Your task to perform on an android device: I'd like to compare the Bodycon Dress using the  Urbanic app to find good products at reasonable prices.
Image 1: 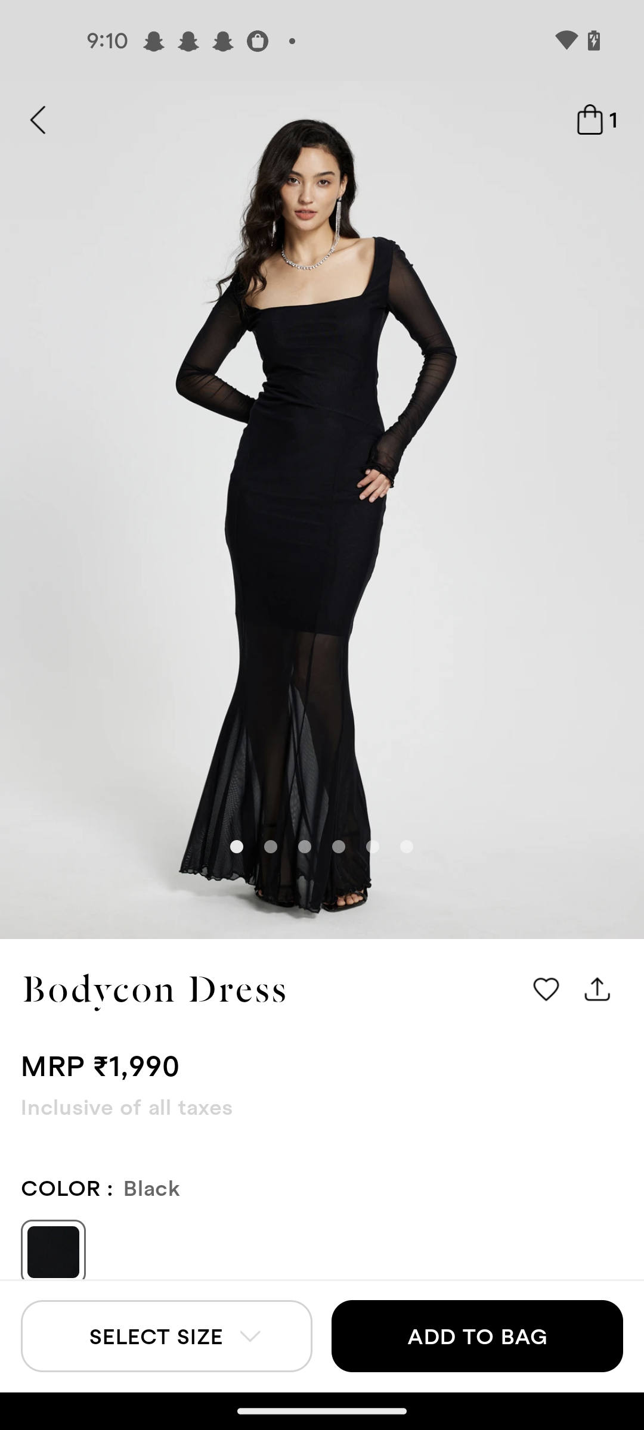
Swipe up to view the compare option
Step 1: scroll down
Image 3: 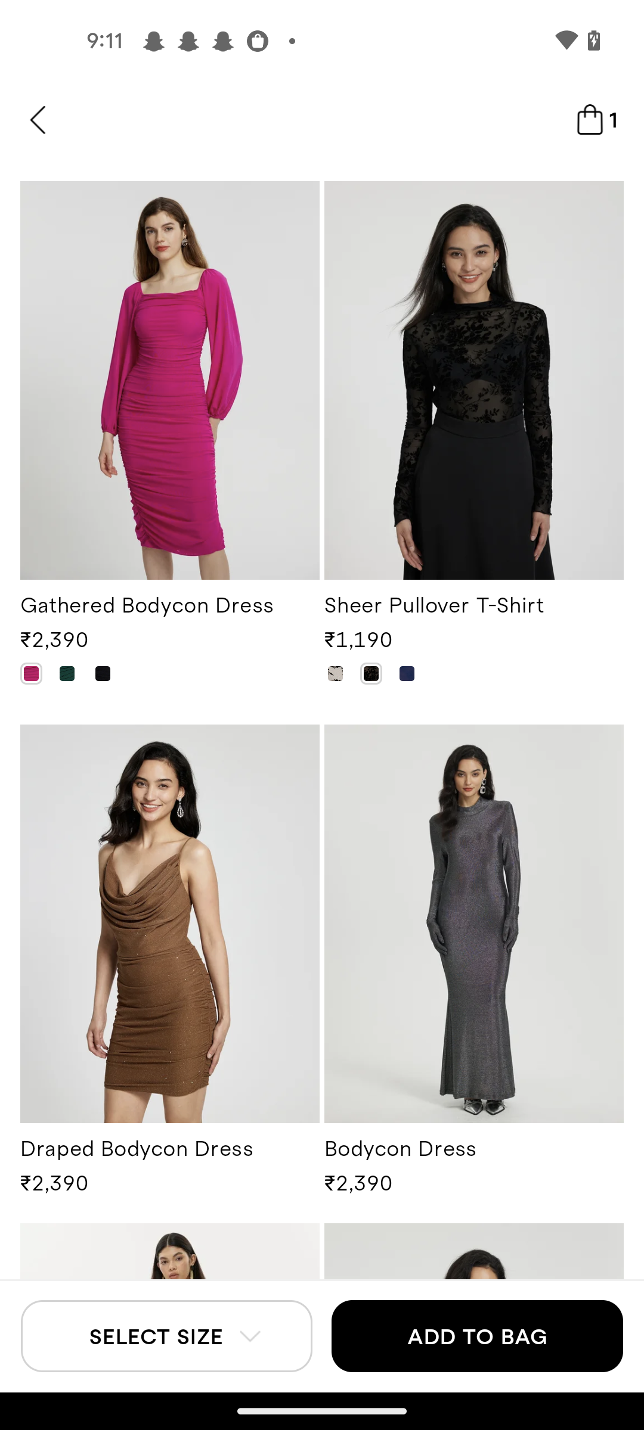
Swipe up to view the compare option
Step 3: scroll down
Image 4: 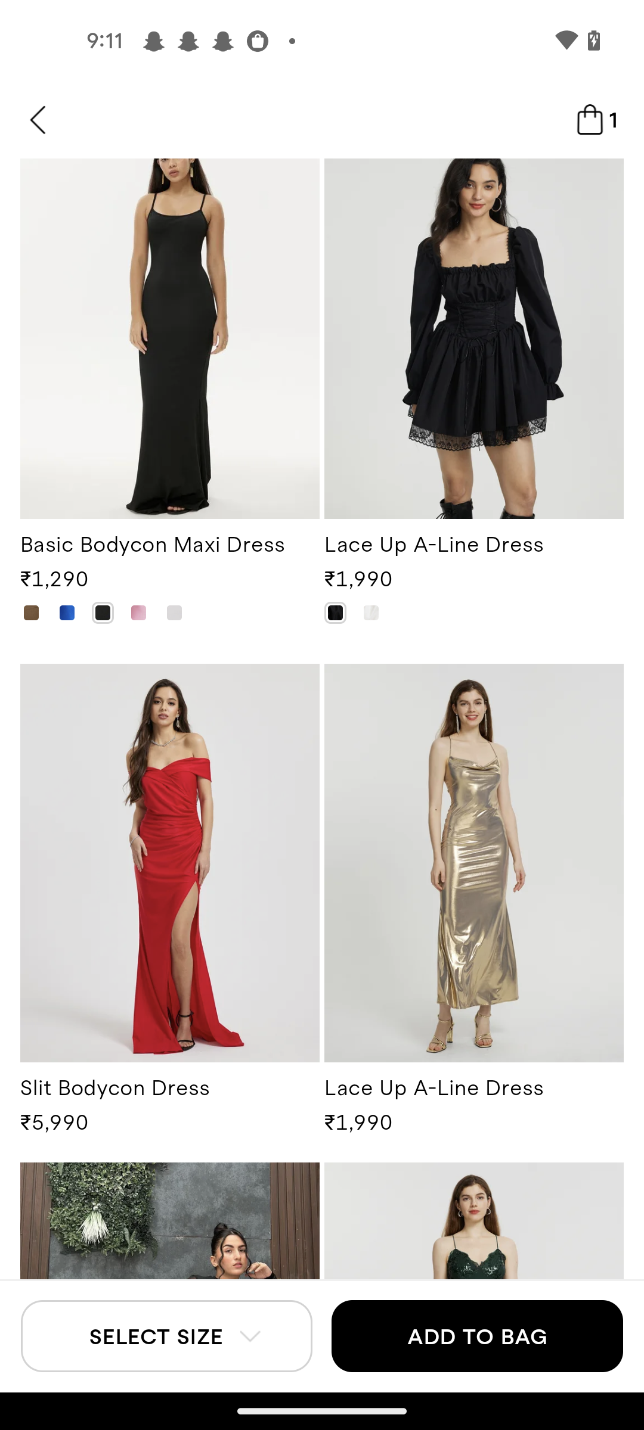
Swipe up to view the compare option
Step 4: scroll down
Image 5: 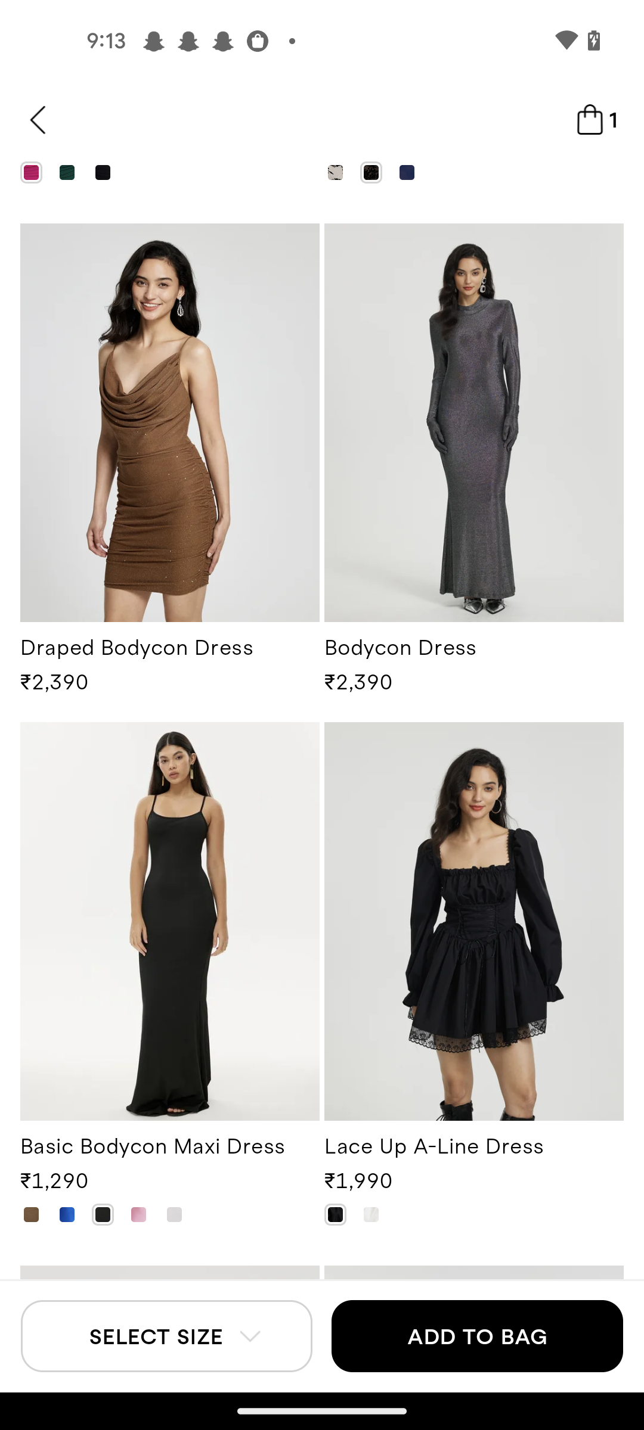
Swipe up to view the compare option
Step 5: scroll down
Image 6: 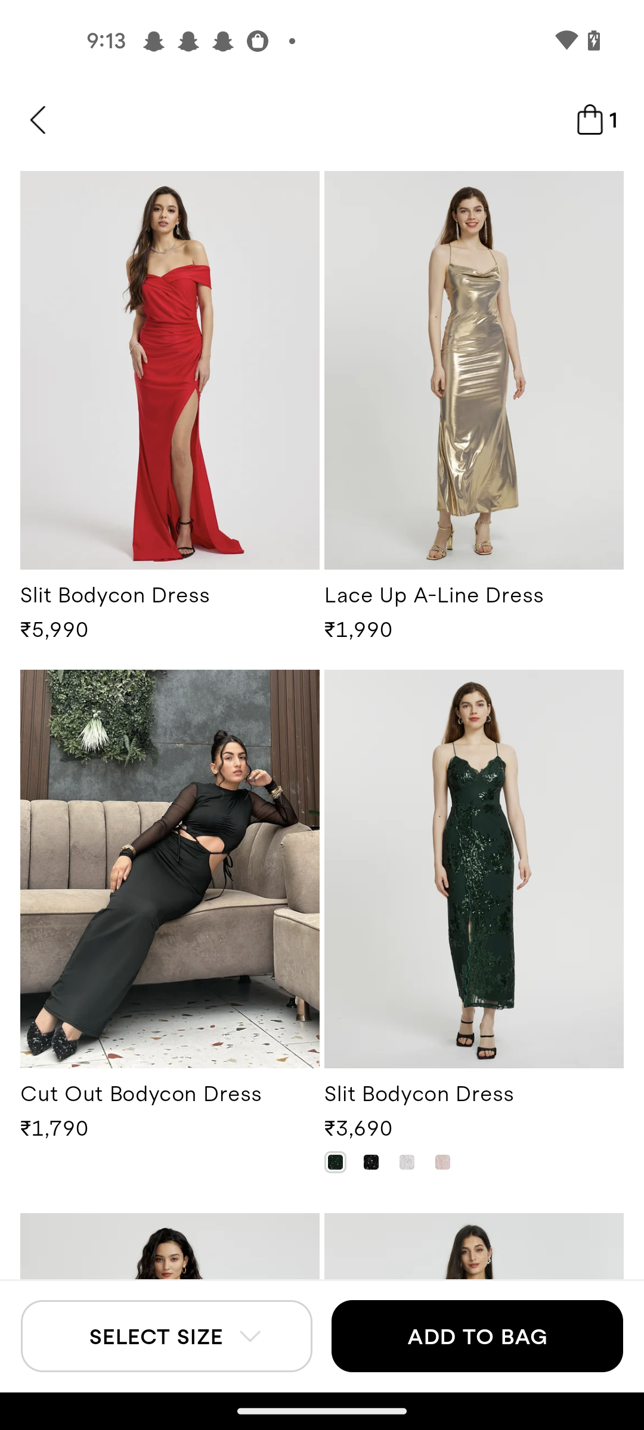
Swipe up to view the compare option
Step 6: scroll down
Image 7: 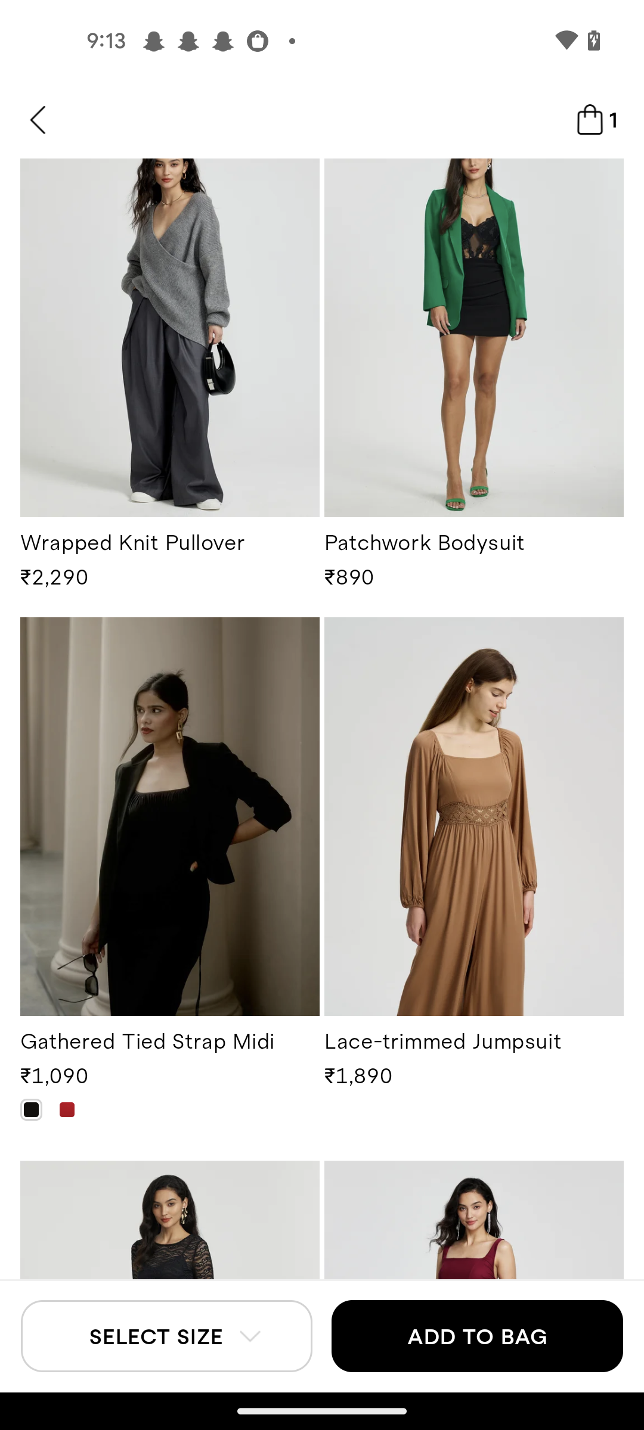
Swipe up to view the compare option
Step 7: scroll down
Image 8: 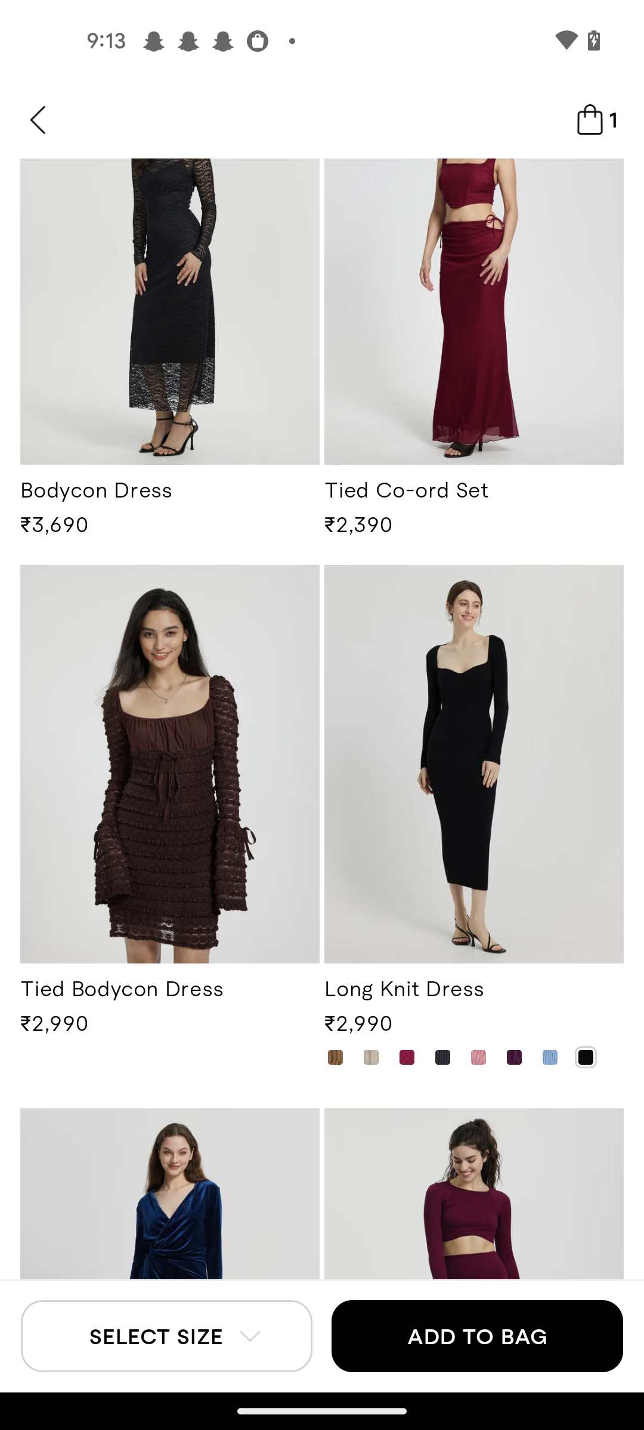
Swipe up to view the compare option
Step 8: scroll down
Image 9: 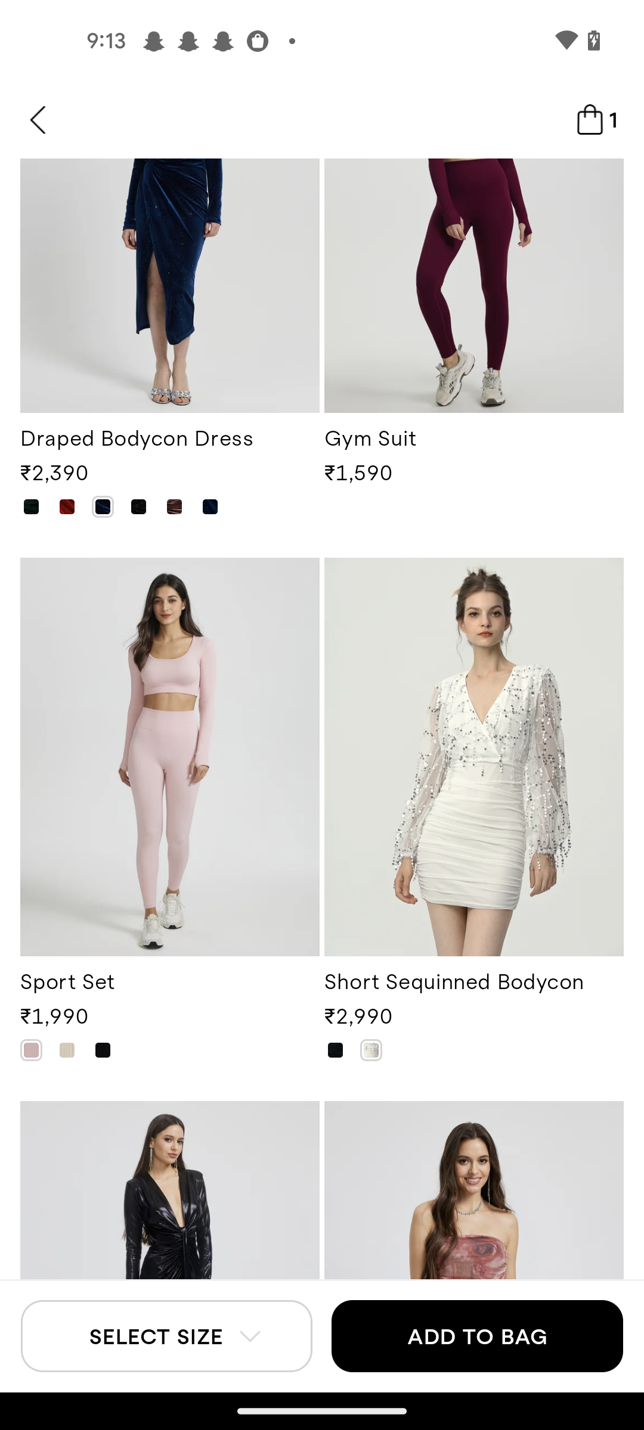
Swipe up to view the compare option
Step 9: scroll down
Image 11: 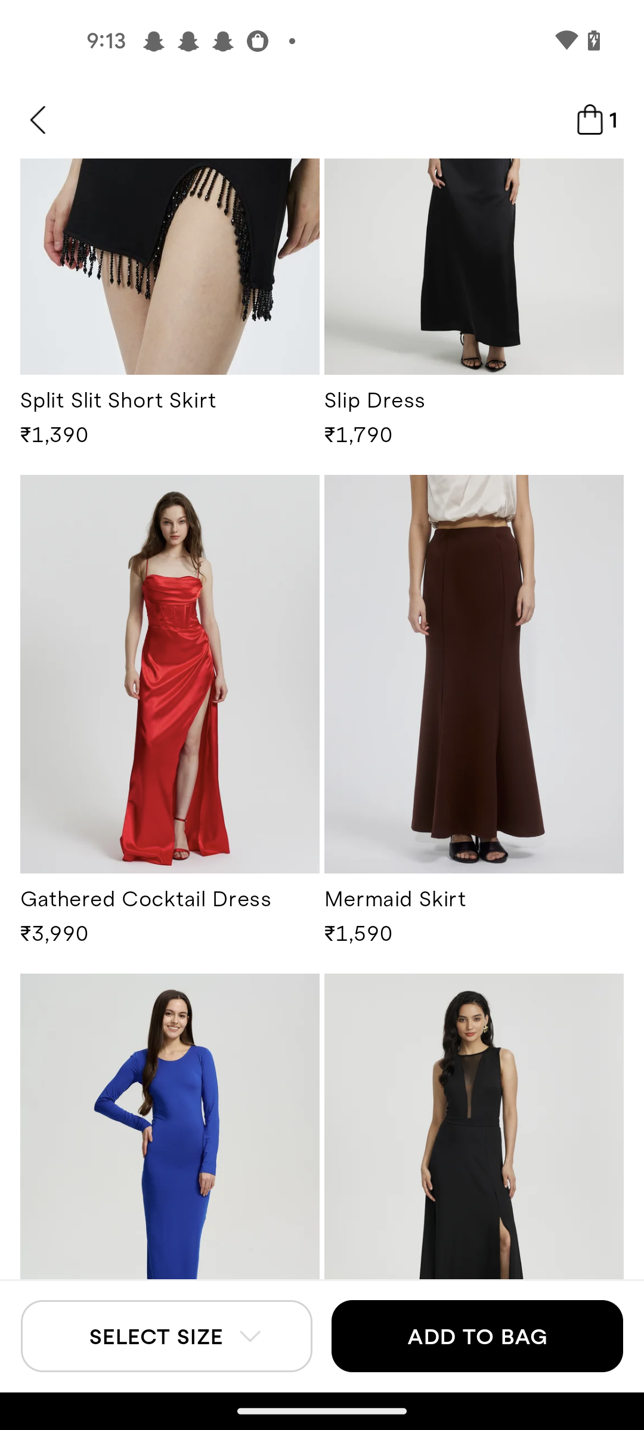
Swipe up to view the compare option
Step 11: scroll down
Image 12: 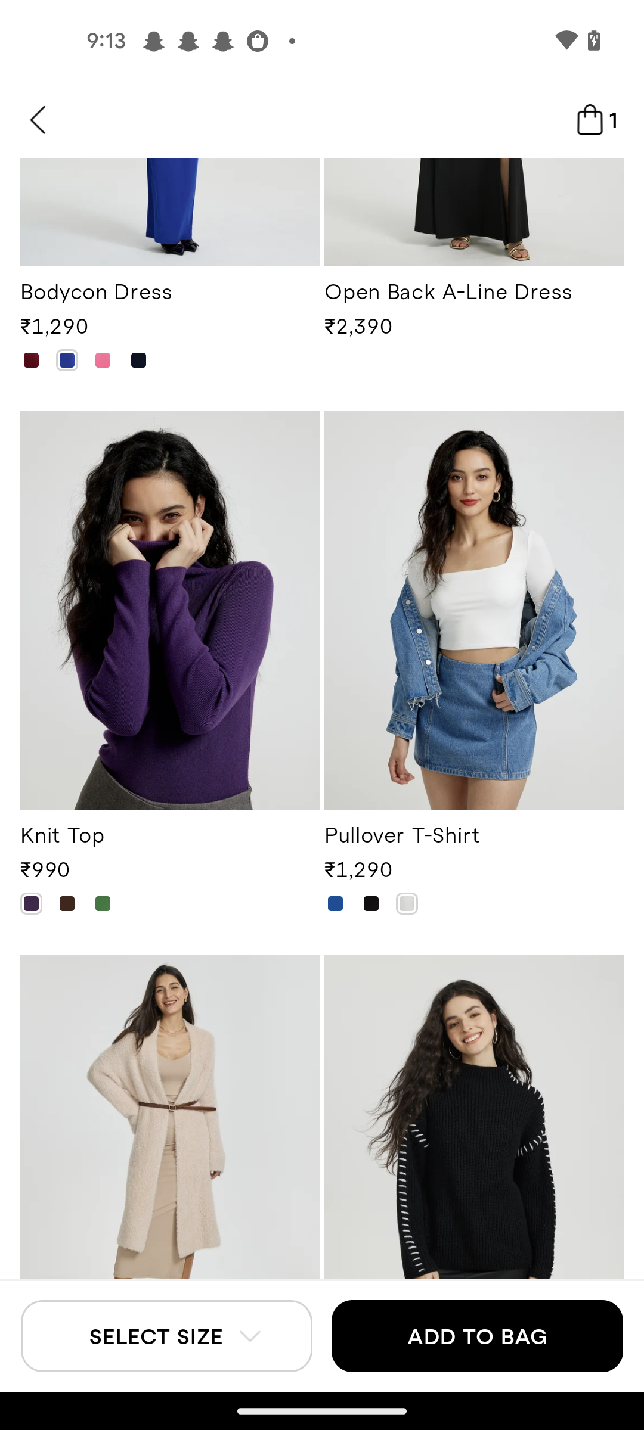
Swipe up to view the compare option
Step 12: scroll down
Image 13: 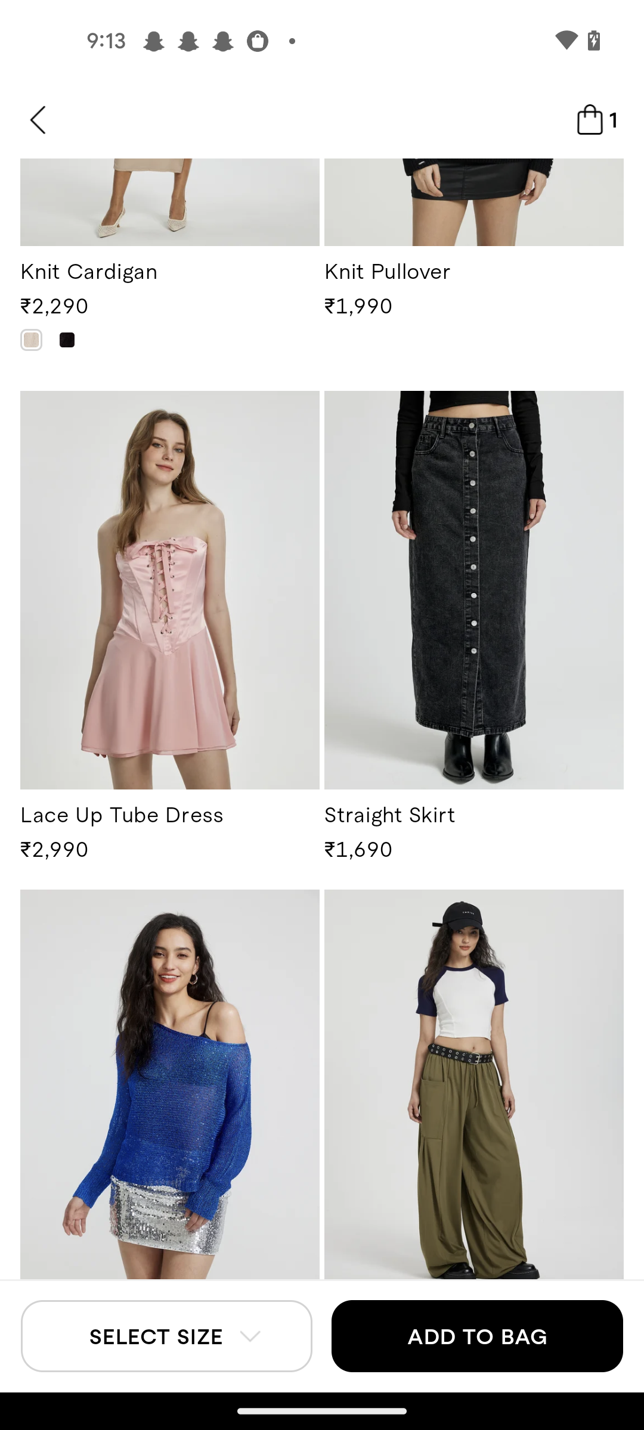
Swipe up to view the compare option
Step 13: scroll down
Image 14: 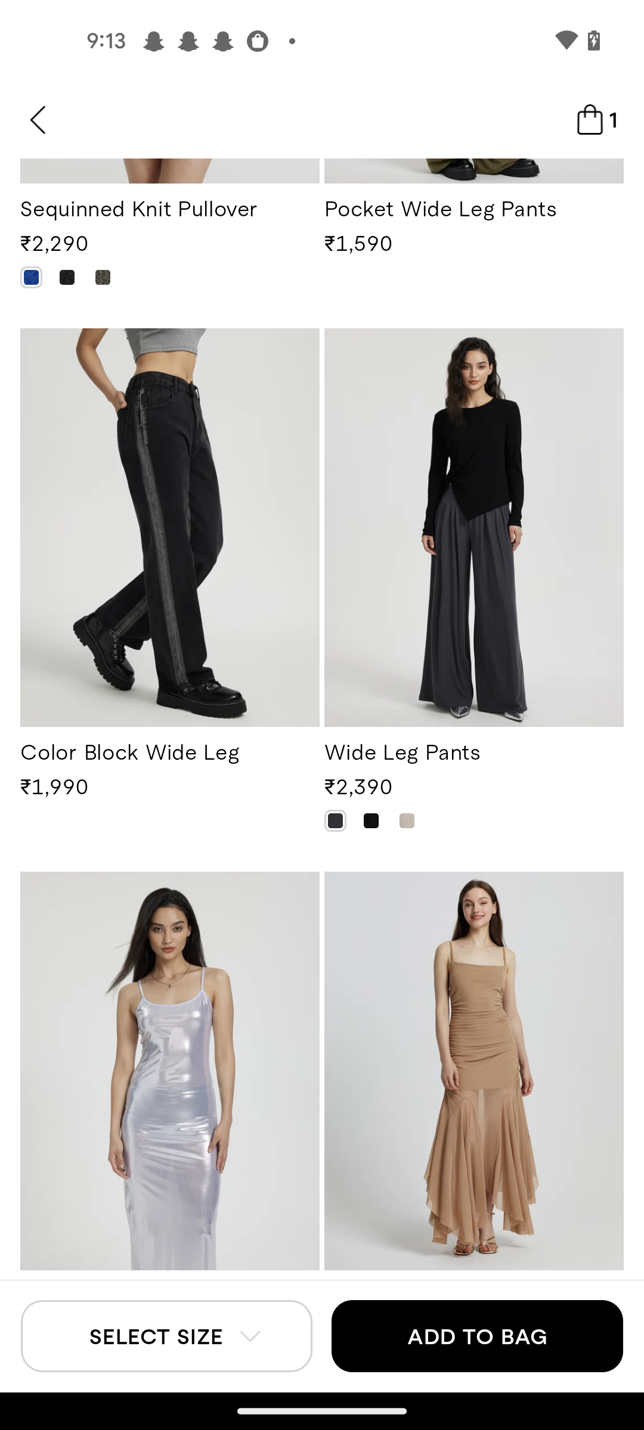
Swipe up to view the compare option
Step 14: scroll down